Your task to perform on an android device: I want to search for text related to the publisher.
Image 0: 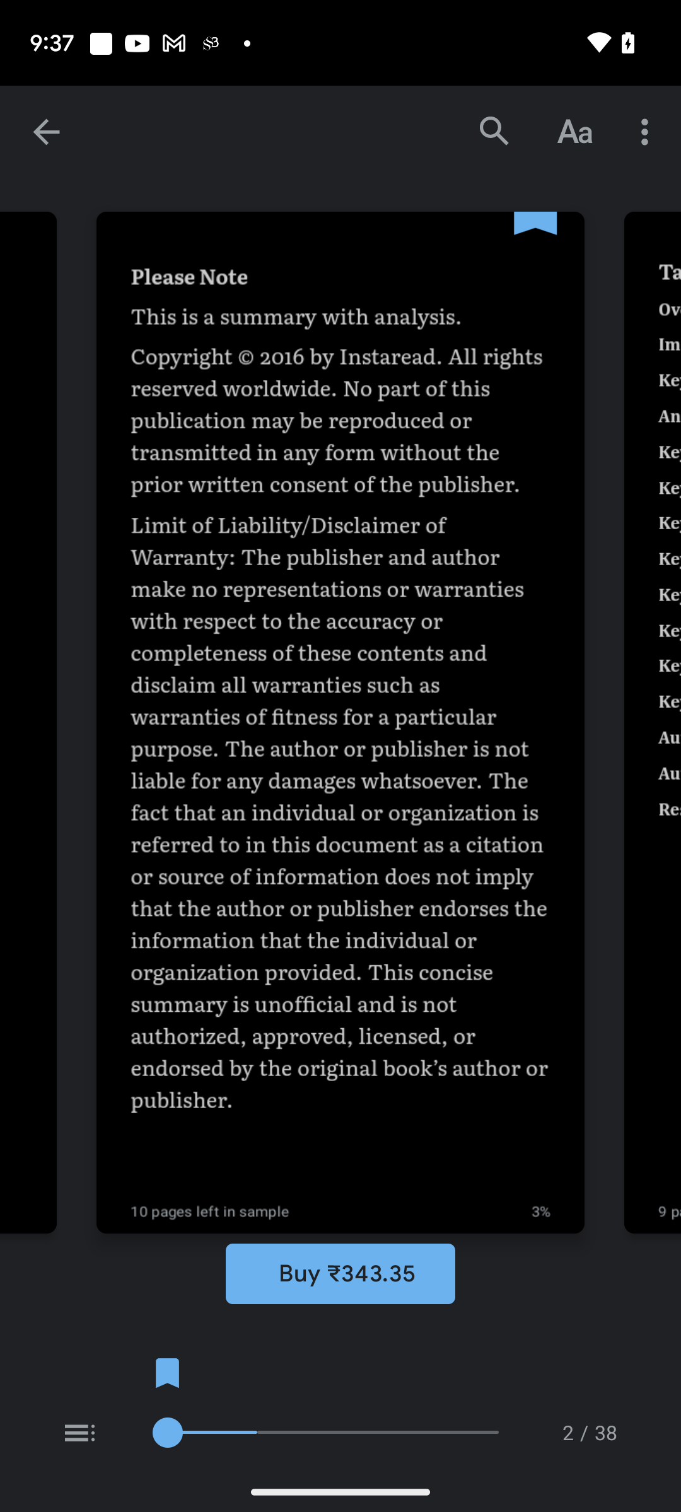
Click on the search bar on the top of the screen.
Step 0: click (494, 132)
Image 1: 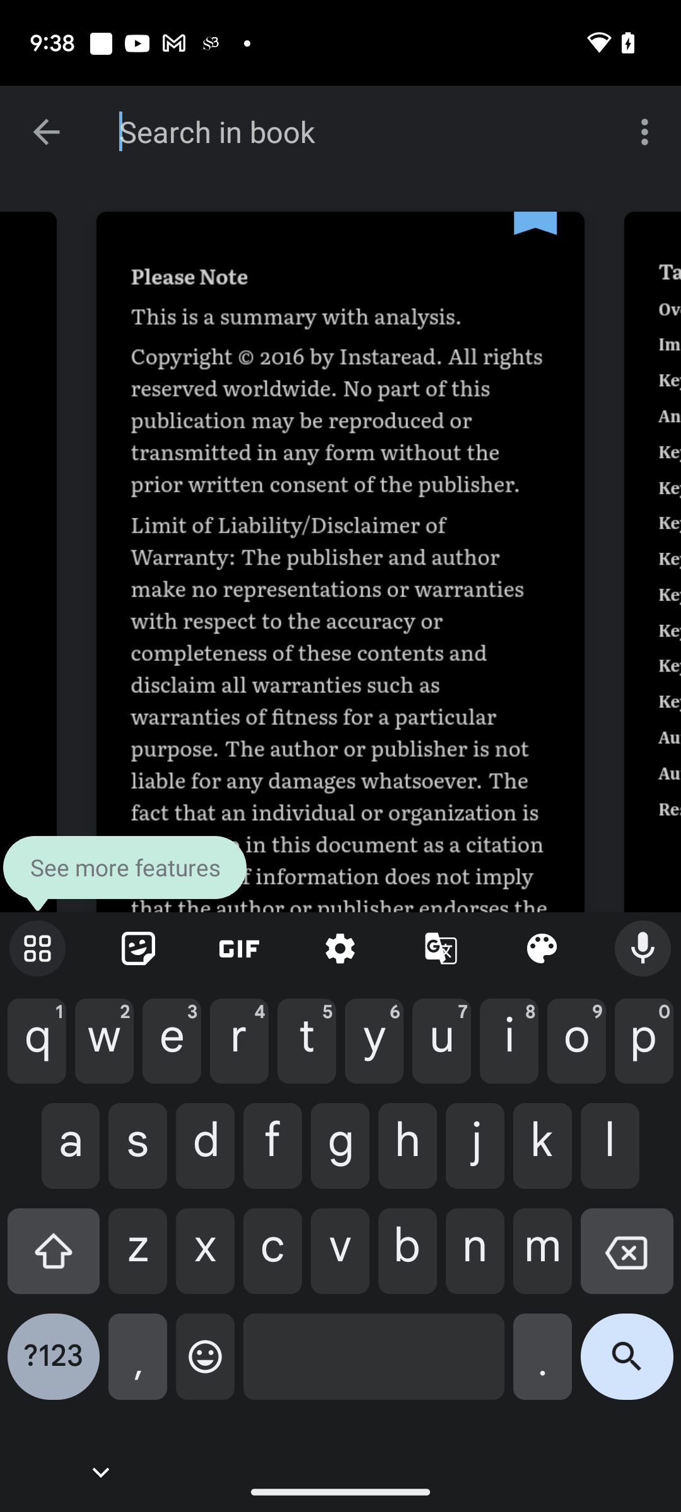
Type Publisher in the search bar.
Step 1: type "Publisher"
Image 2: 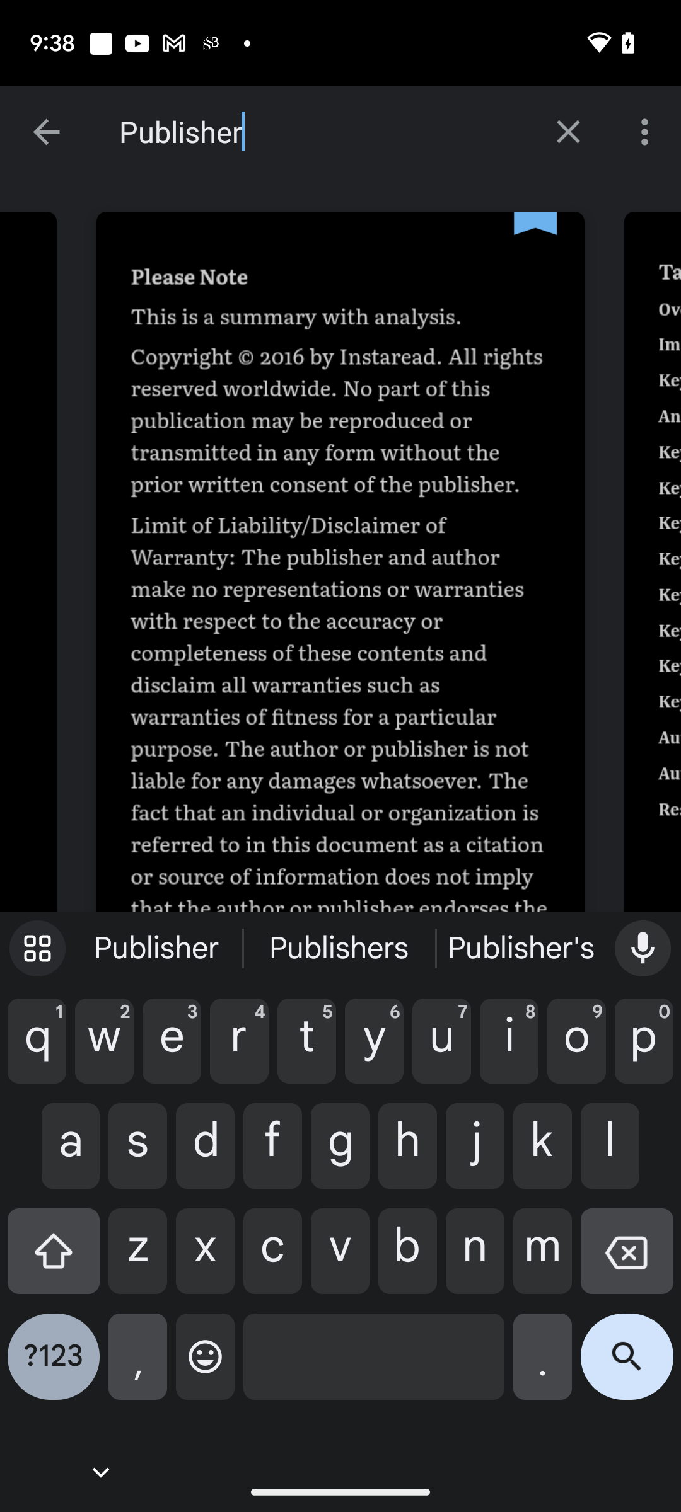
Click on search icon on the bottom right corner of the screen.
Step 2: click (627, 1366)